Your task to perform on an android device: In the tasty app, get step-by-step instructions about the recipe.
Image 0: 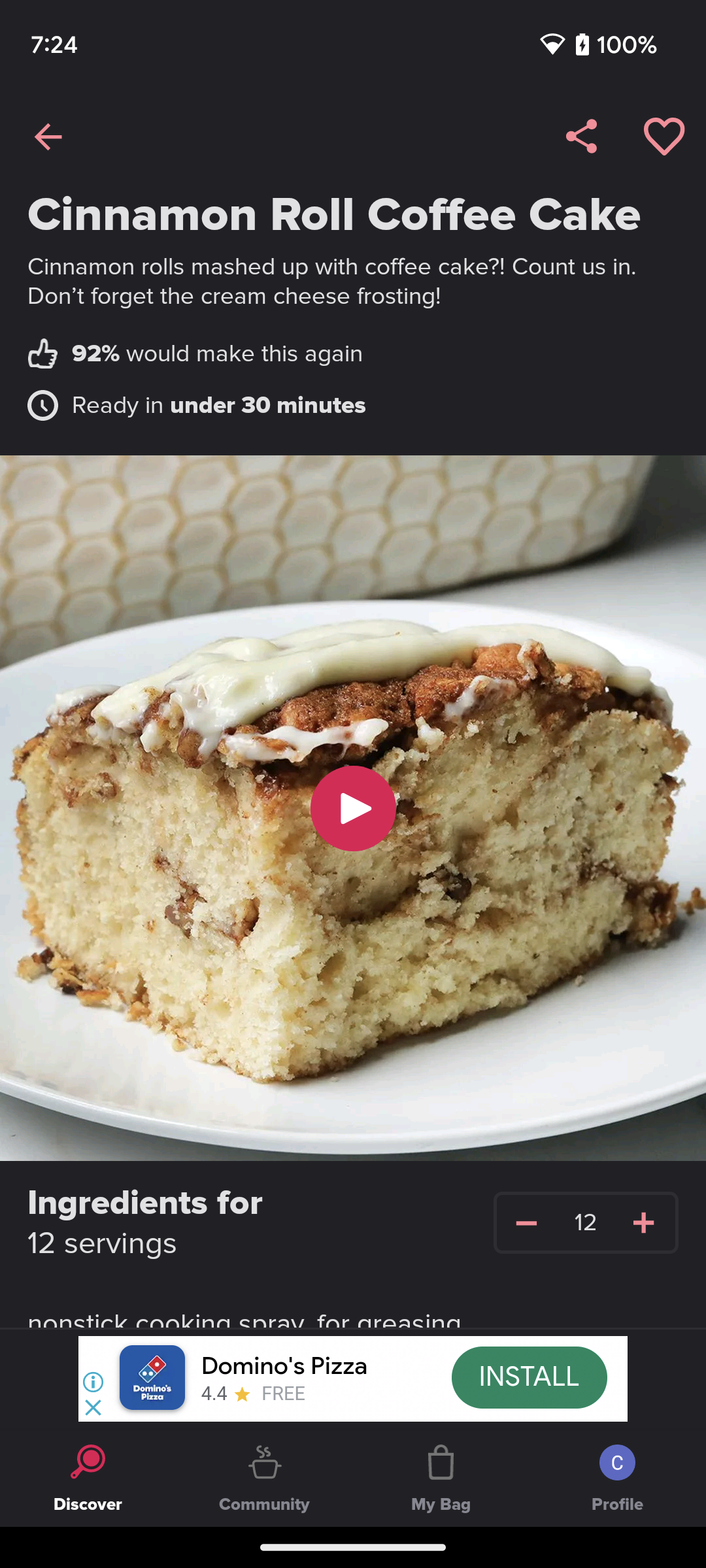
Scroll up on the screen.
Step 0: scroll down
Image 1: 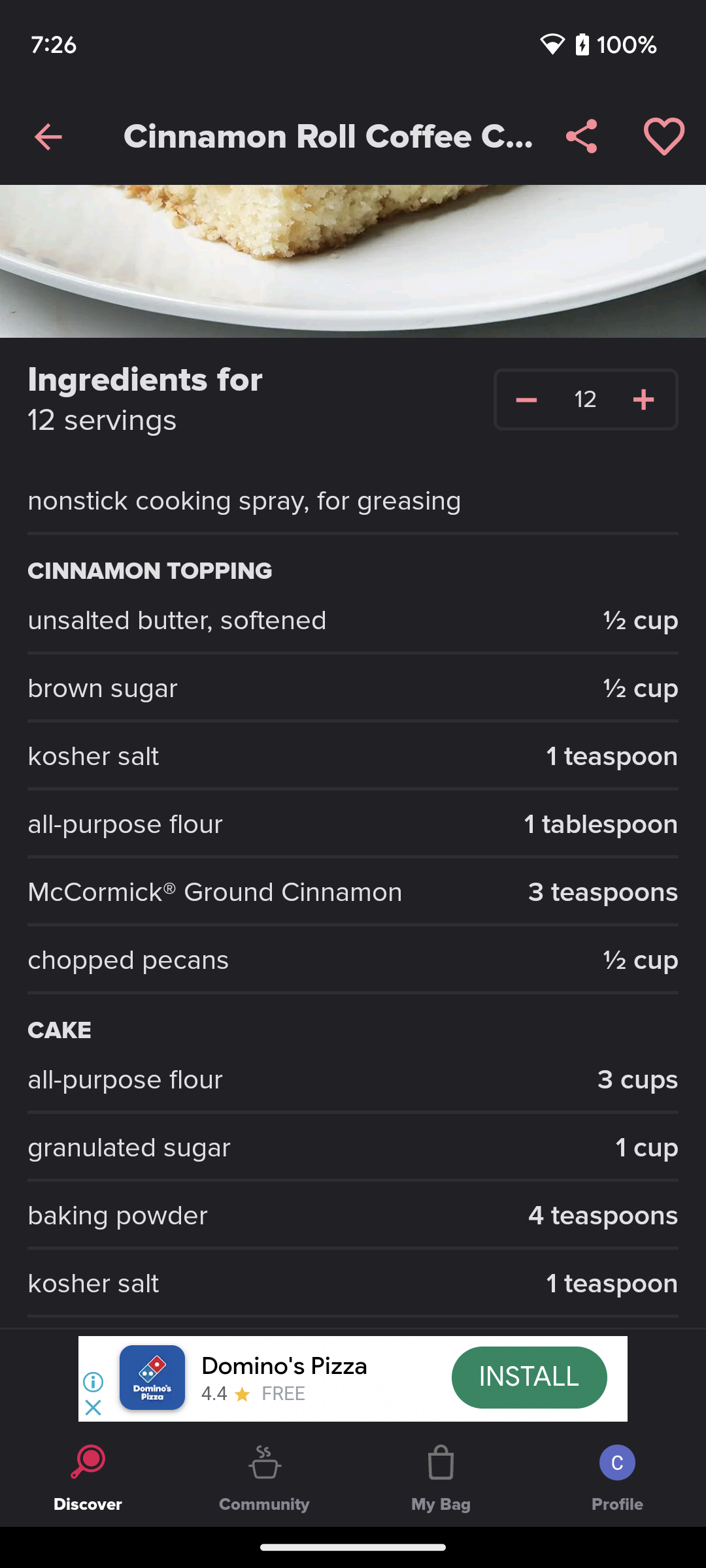
Scroll up on the screen.
Step 1: scroll down
Image 2: 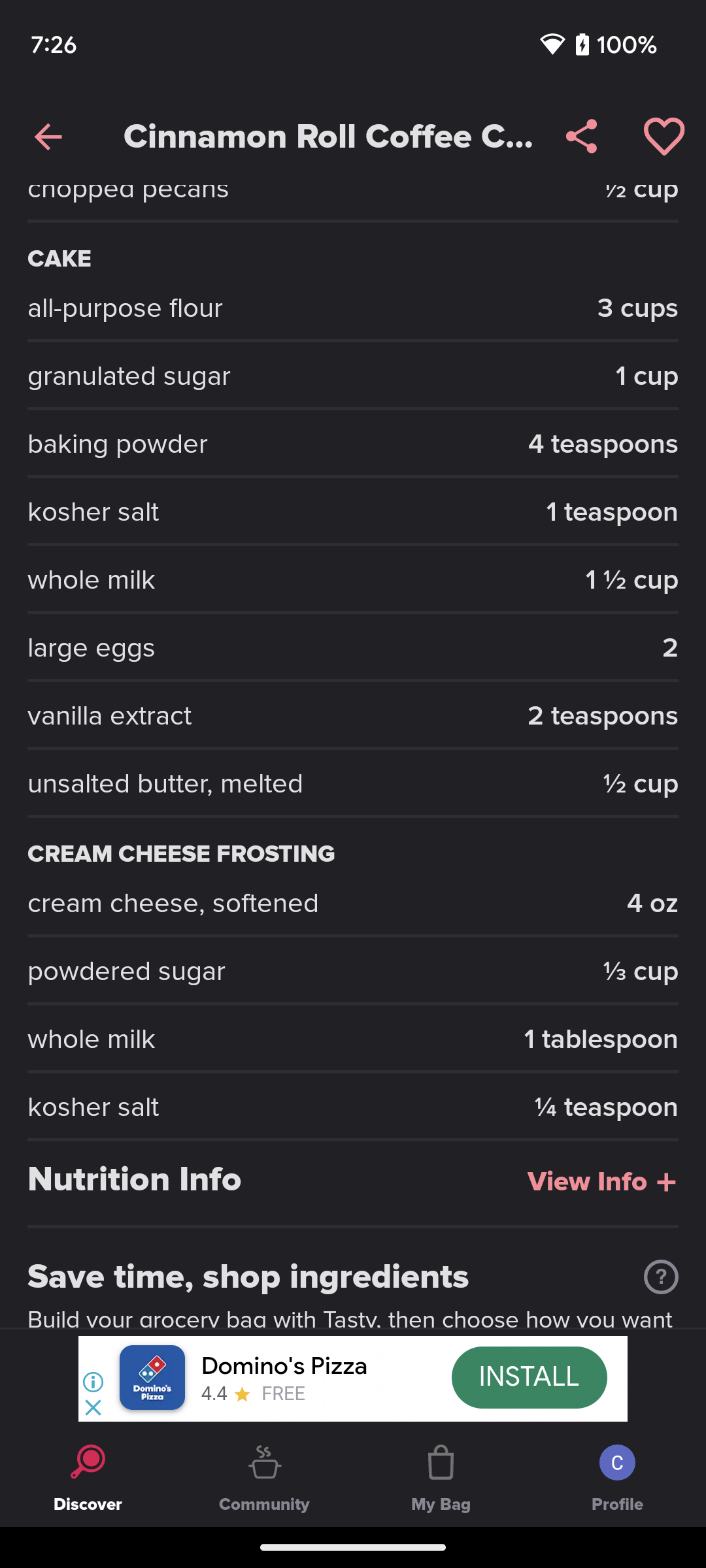
Scroll up on the screen.
Step 2: scroll down
Image 3: 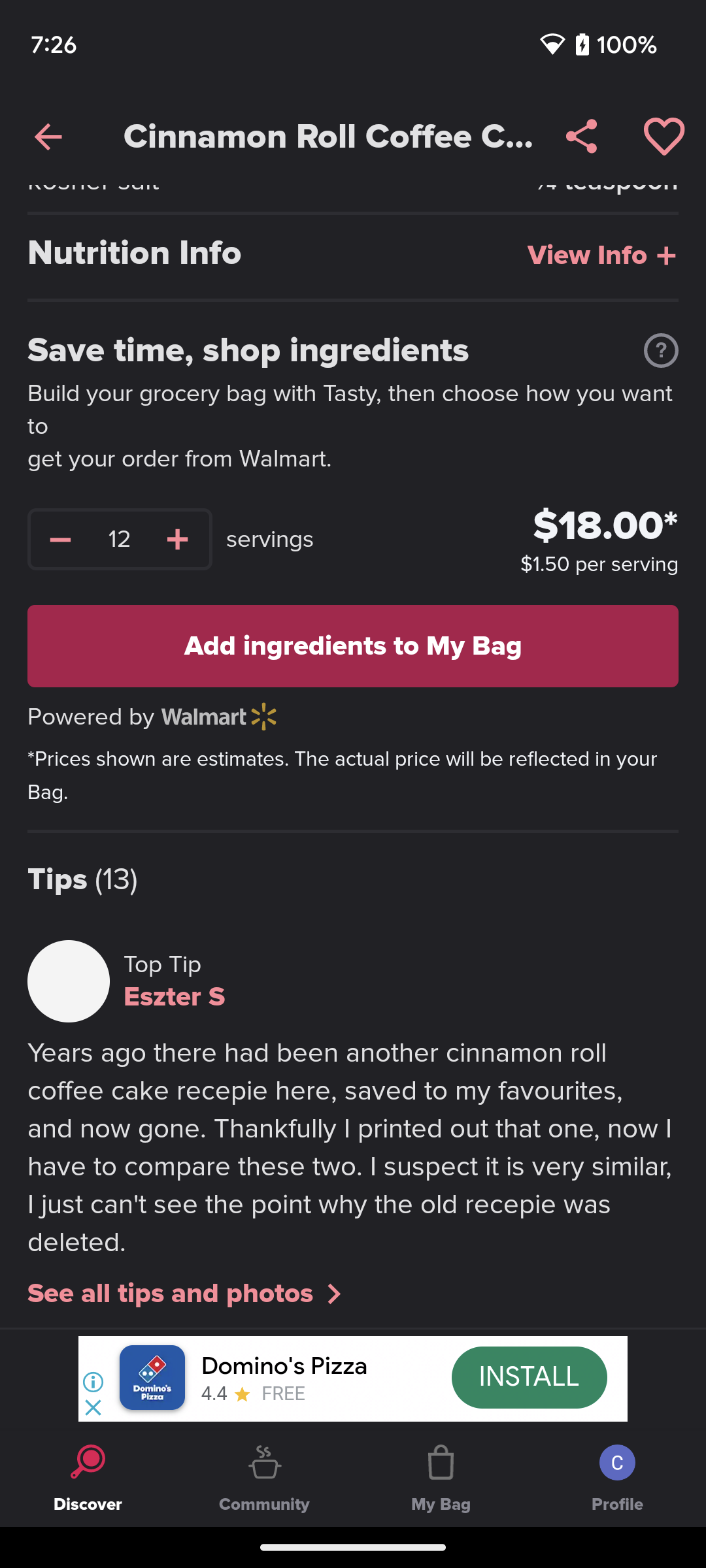
Scroll up on the screen.
Step 3: scroll down
Image 4: 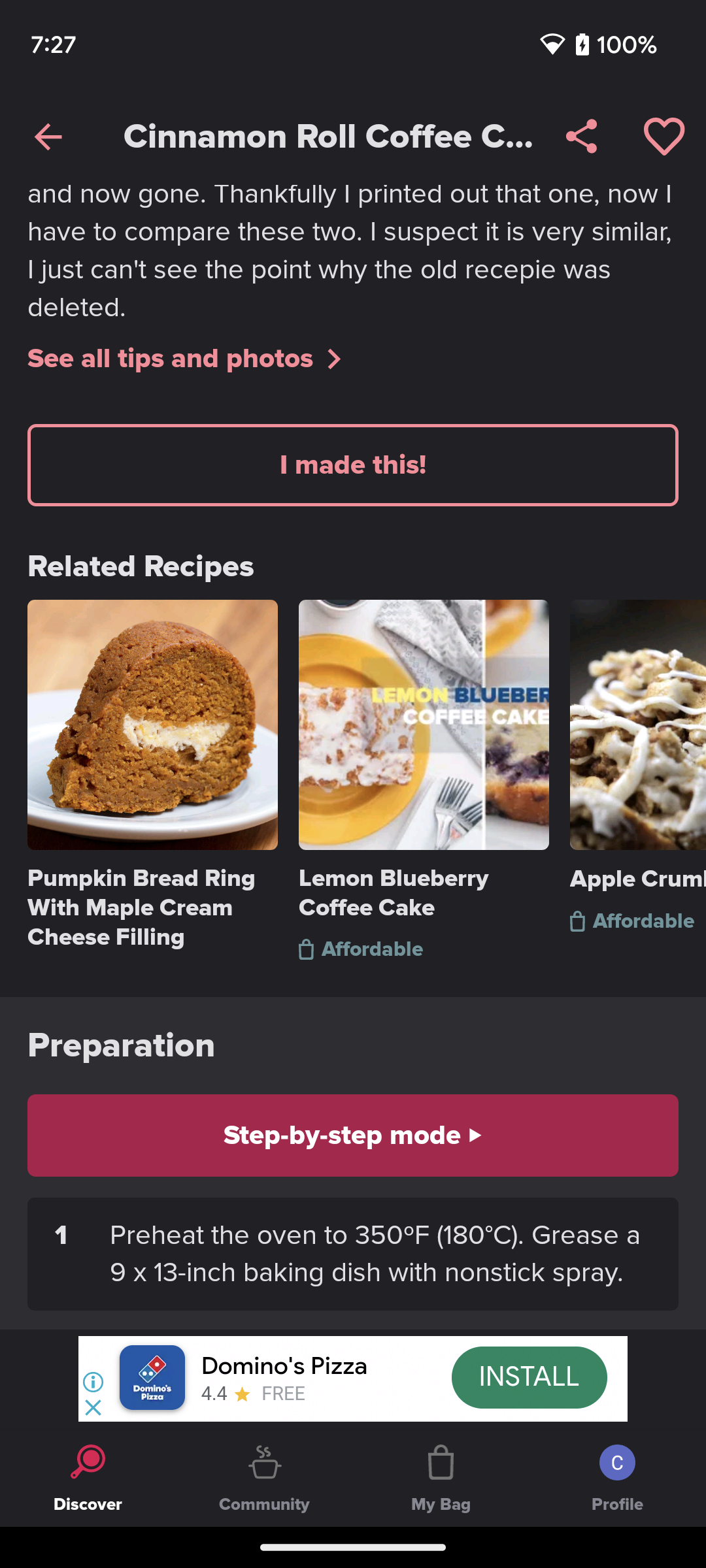
Scroll up on the screen.
Step 4: scroll down